Your task to perform on an android device: As per my choice, a Bosch screwdriver set of 38 pieces is a good option; hence, add this to my cart in the Amazon app.
Image 0: 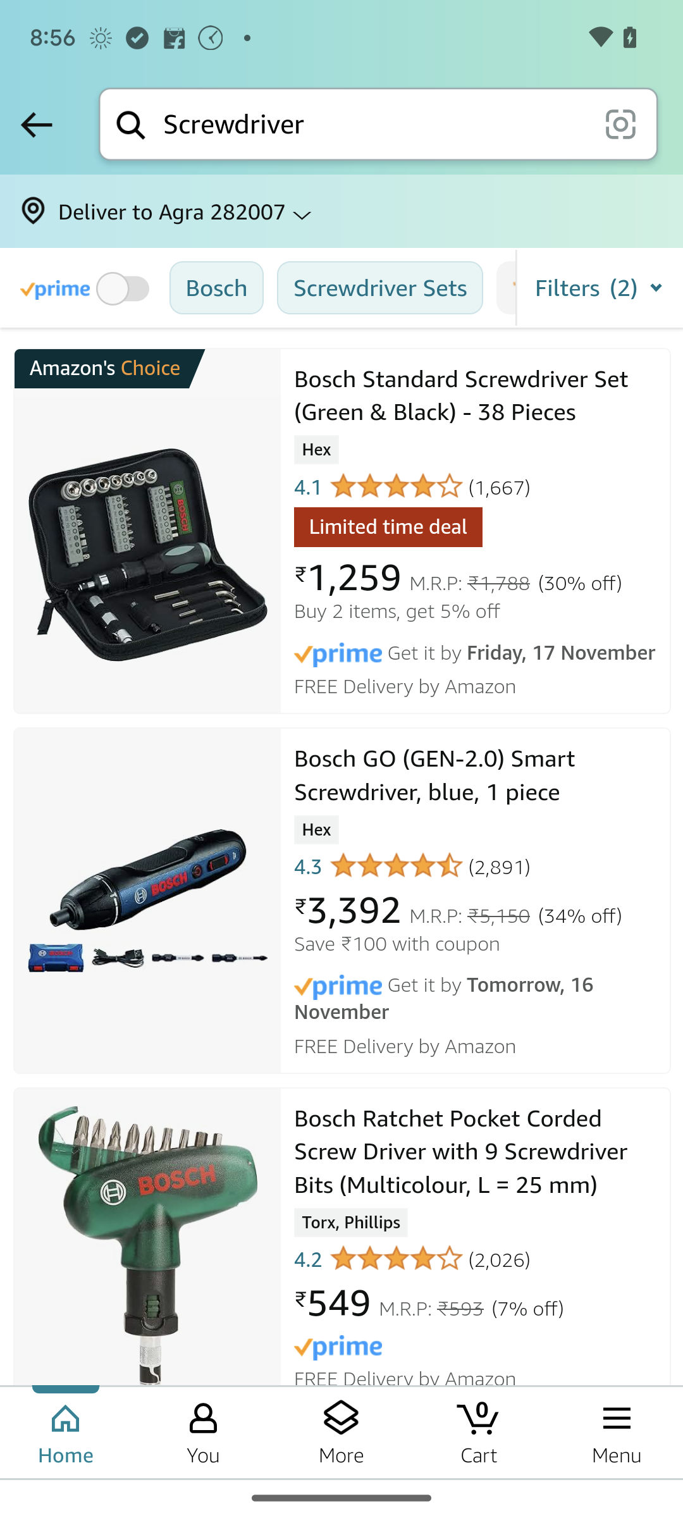
Click on the first option that is Bosch standard screwdriver set.
Step 0: click (388, 528)
Image 2: 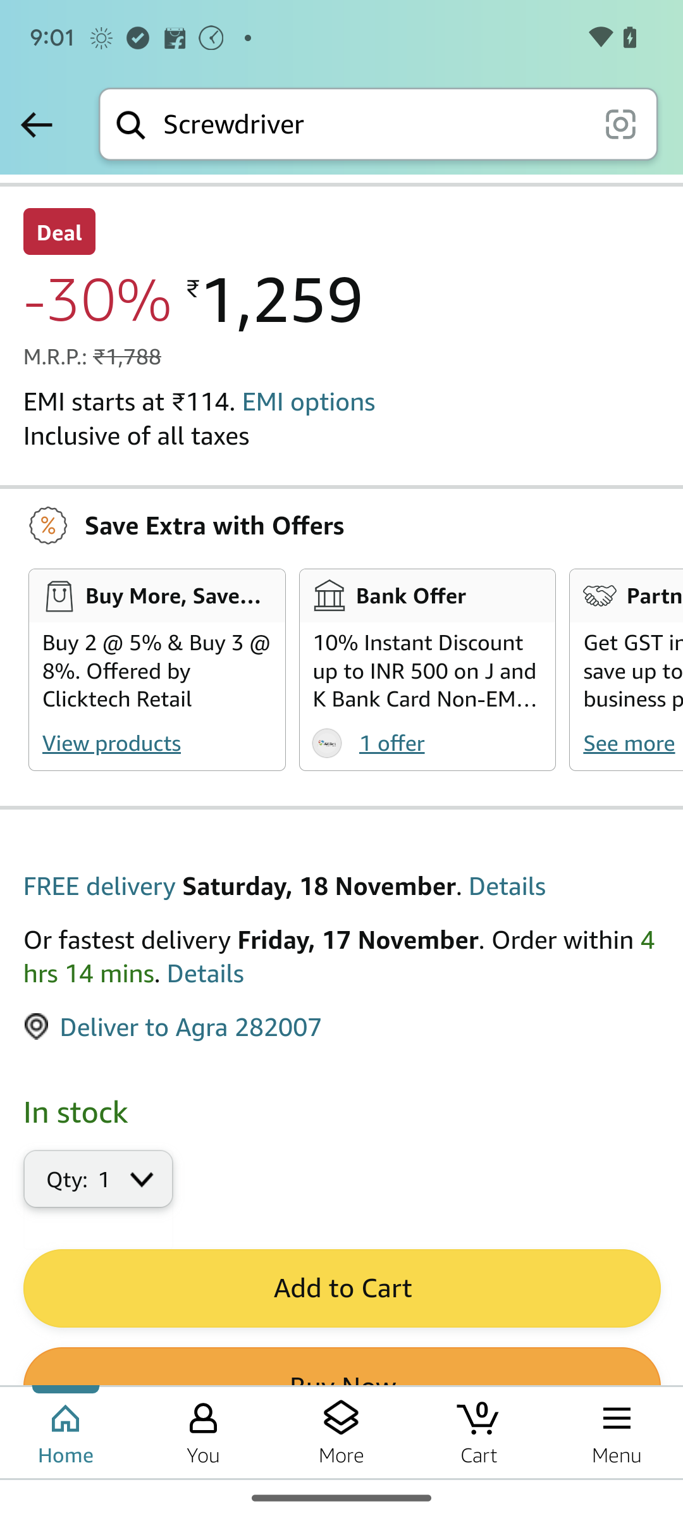
Click on the Add to Cart button.
Step 2: click (341, 1287)